Your task to perform on an android device: To fix my window hinges, I want to search for Pliers  on the DHgate app.
Image 0: 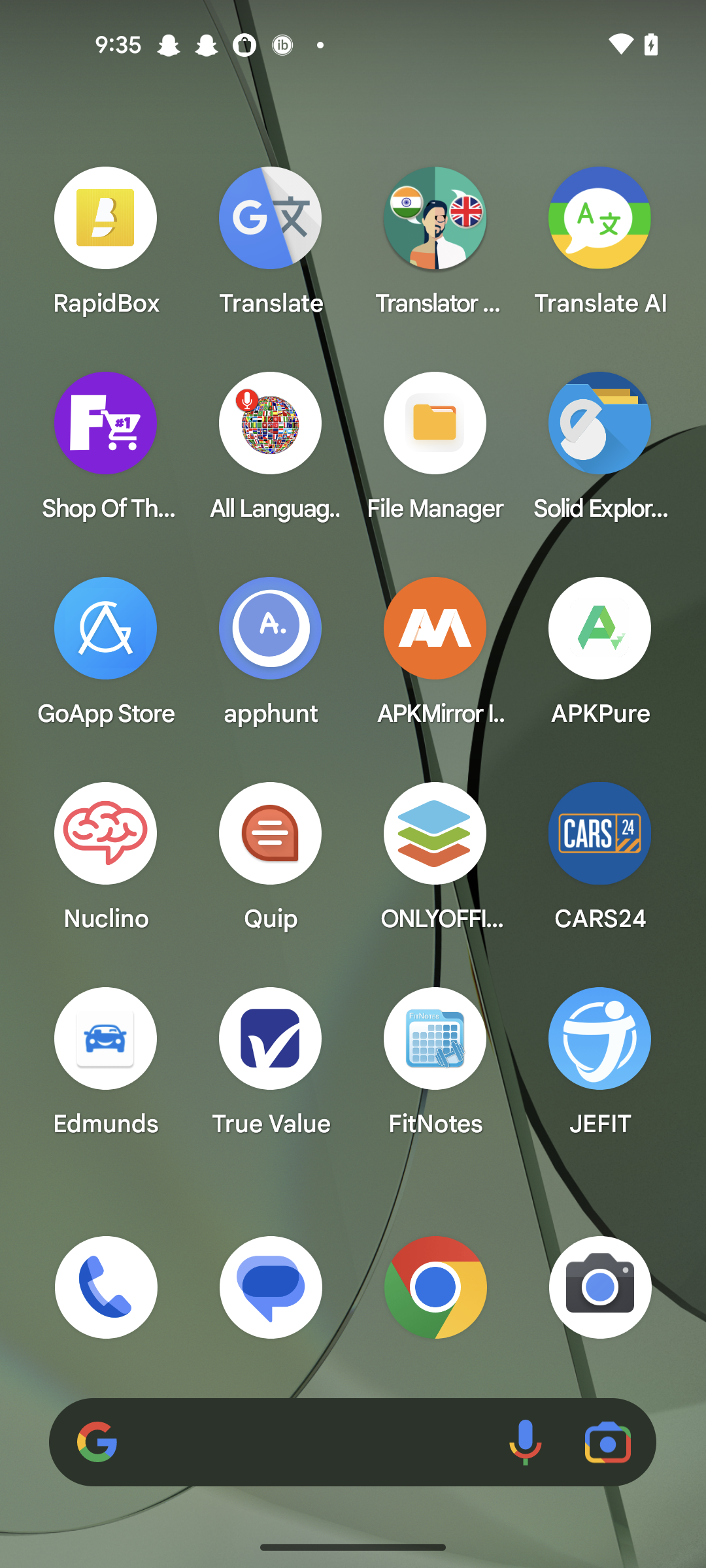
open the DHgate app
Step 0: open app "DHgate"
Image 1: 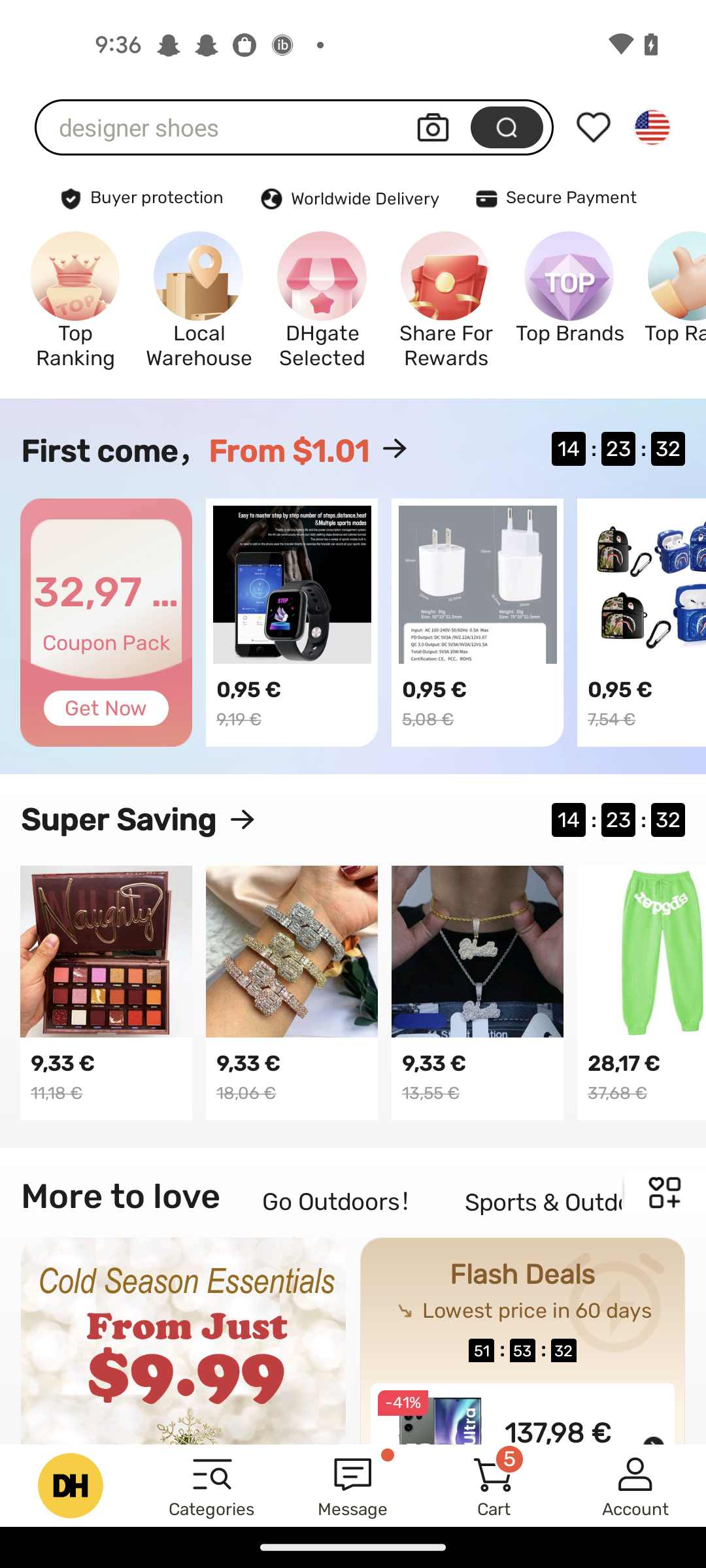
Click on the search bar
Step 1: click (225, 127)
Image 2: 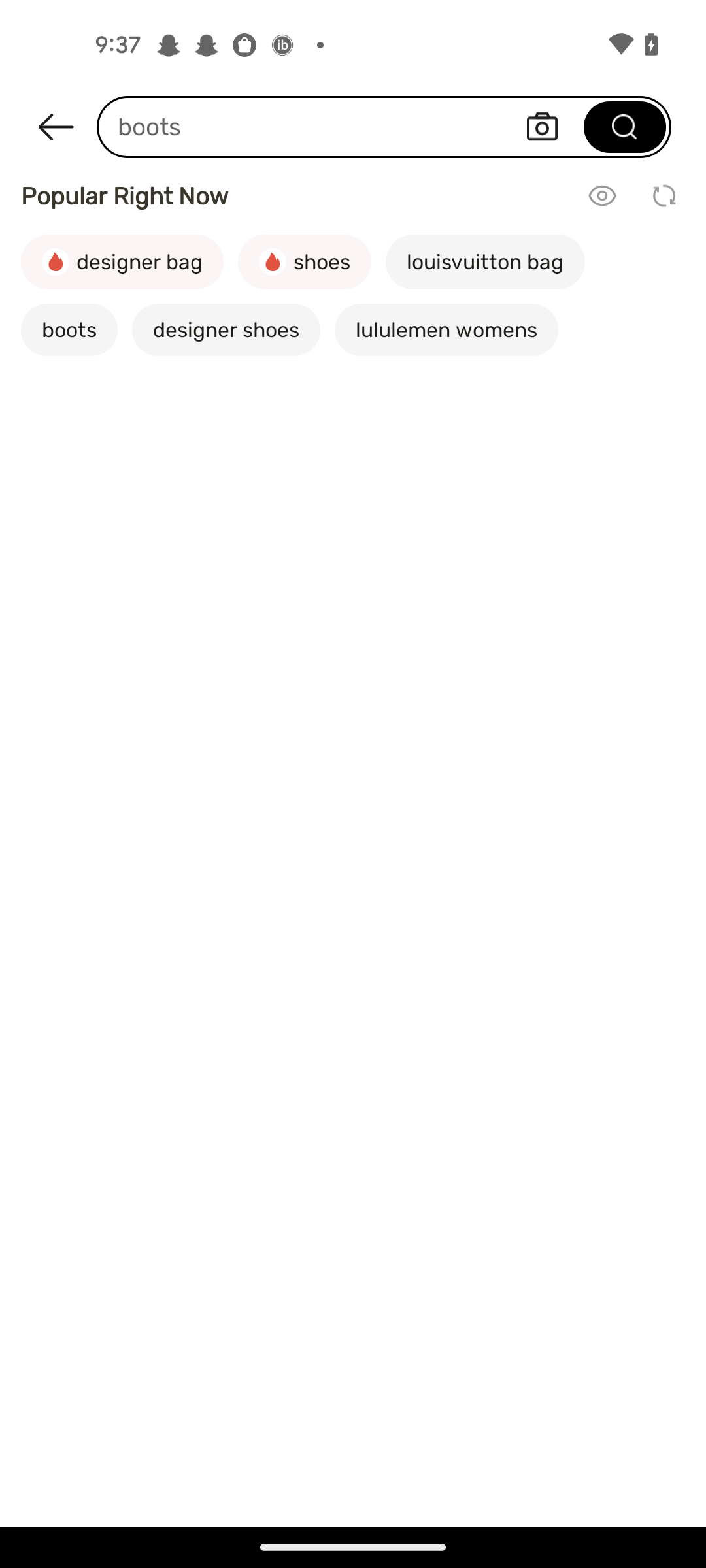
Enter a product as  Pliers 
Step 2: type " Pliers "
Image 3: 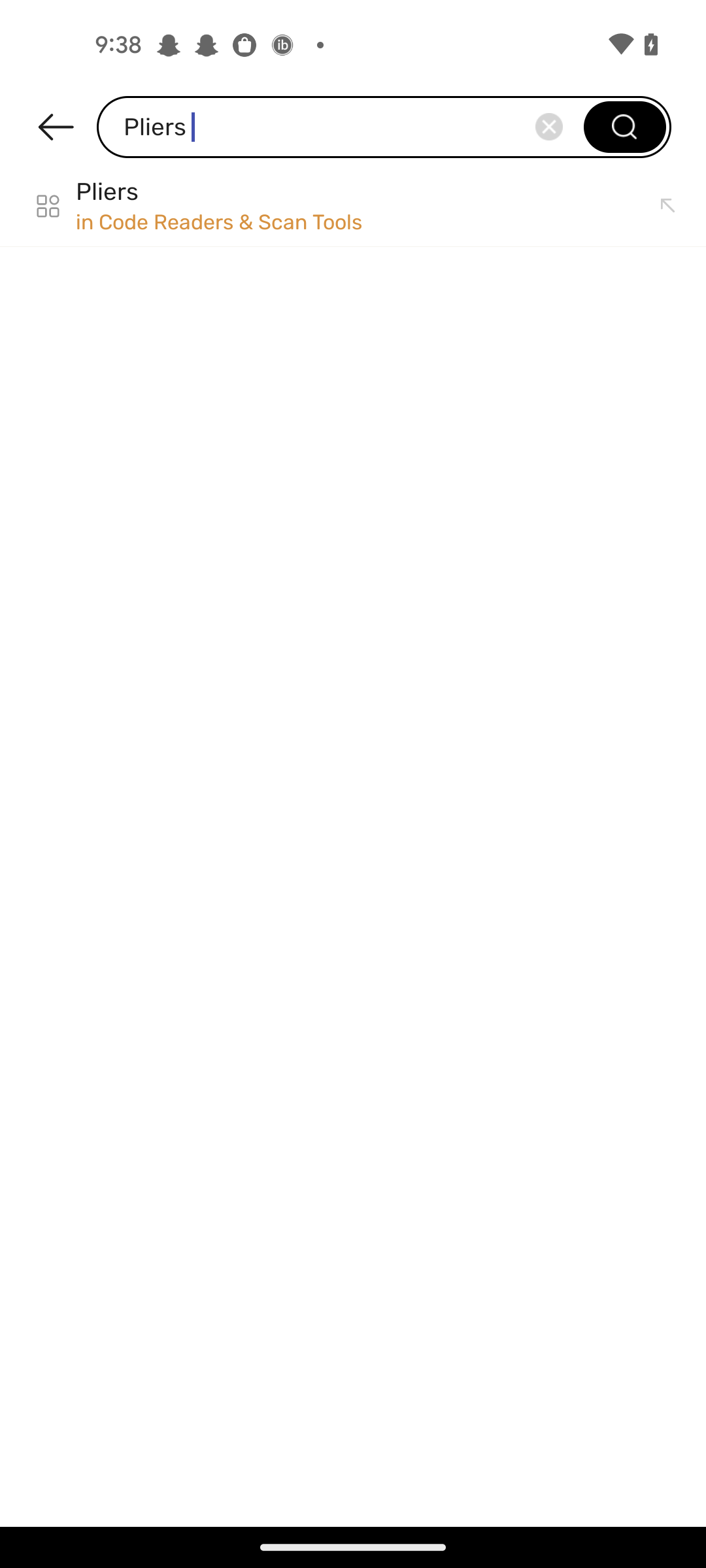
Click on the search icon 
Step 3: click (384, 127)